Your task to perform on an android device: I wants to watch a vegan recipe video for chickpea and vegetable casserole on YouTube.
Image 0: 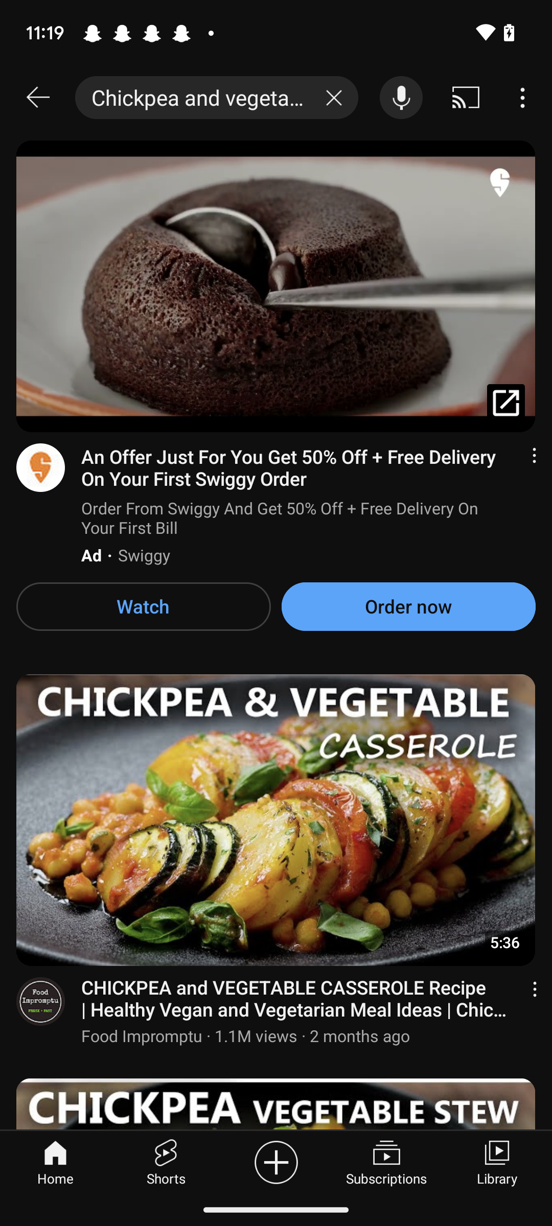
Open the chickpea and vegetable casserole recipe video
Step 0: click (276, 876)
Image 1: 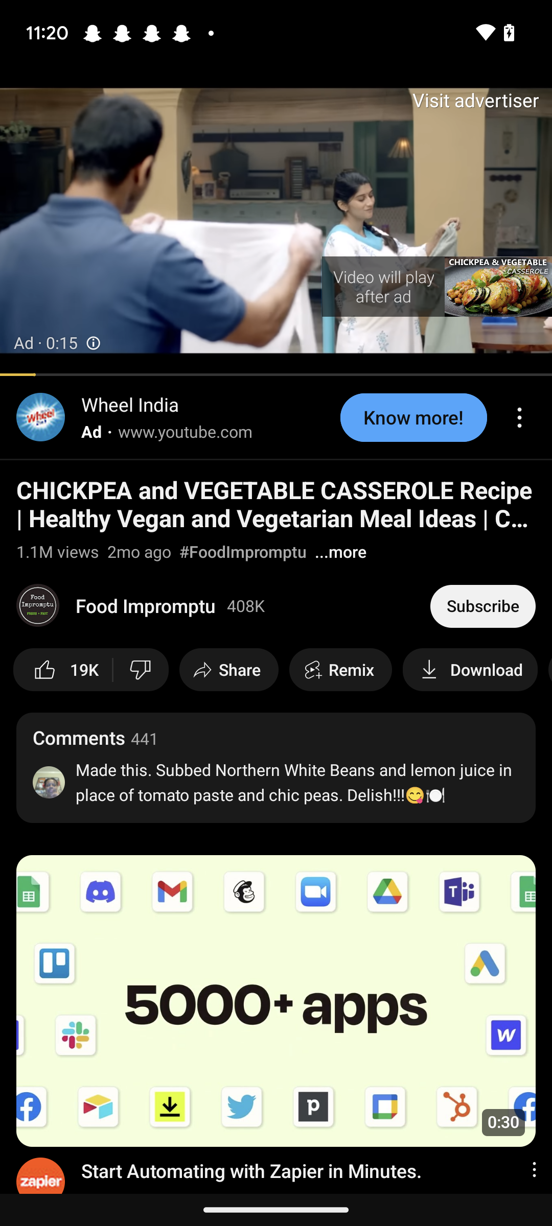
Open the chickpea and vegetable casserole recipe video
Step 1: wait